Your task to perform on an android device: I am planning a dinner with my parents. Can you search for the Hard Rock Cafe in Amsterdam on the OpenTable app?
Image 0: 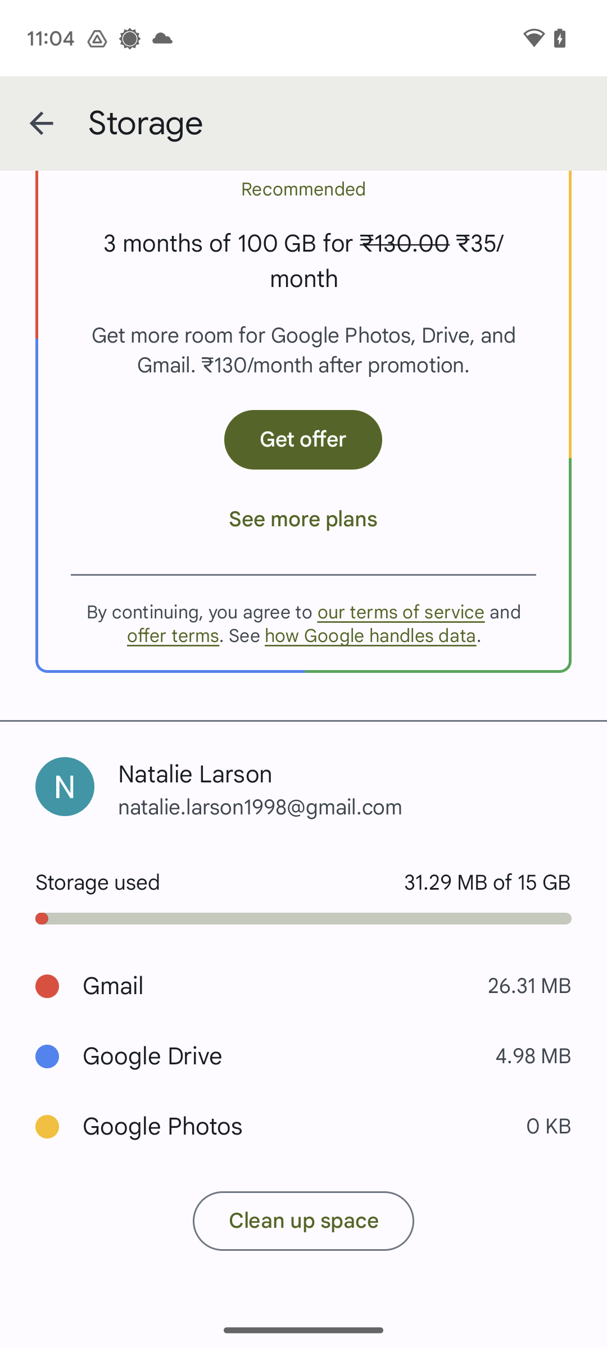
Open the OpenTable app.
Step 0: open app "OpenTable"
Image 1: 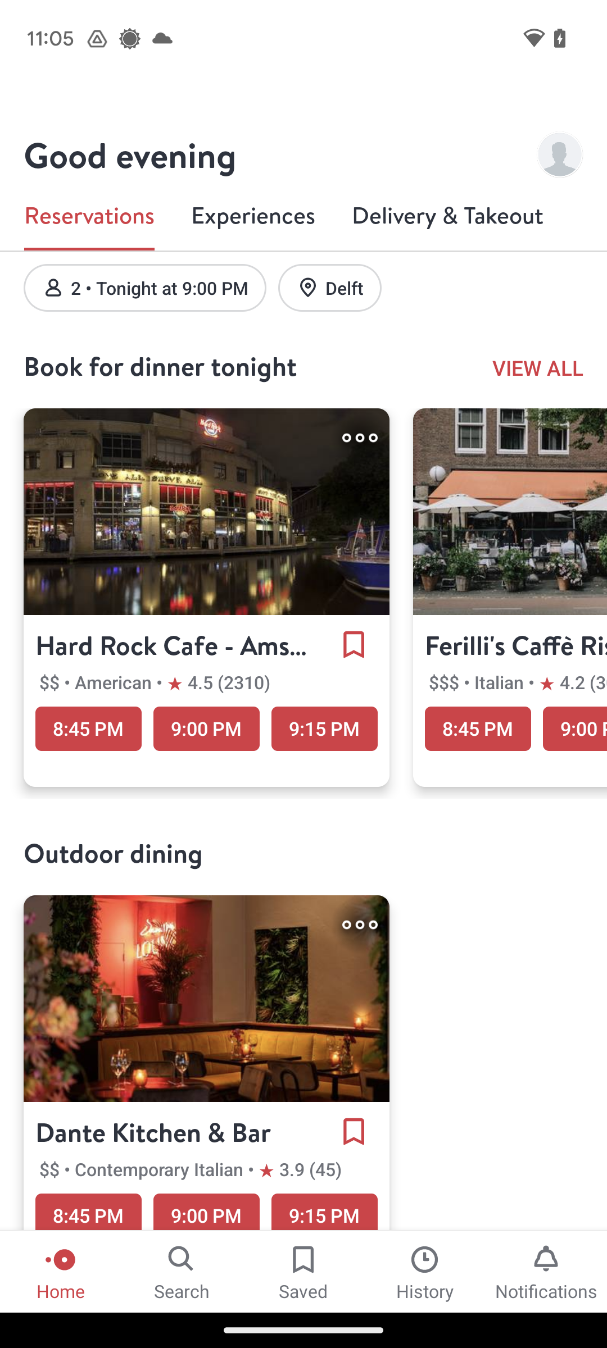
At the bottom of the screen, click on the search icon.
Step 1: click (182, 1271)
Image 2: 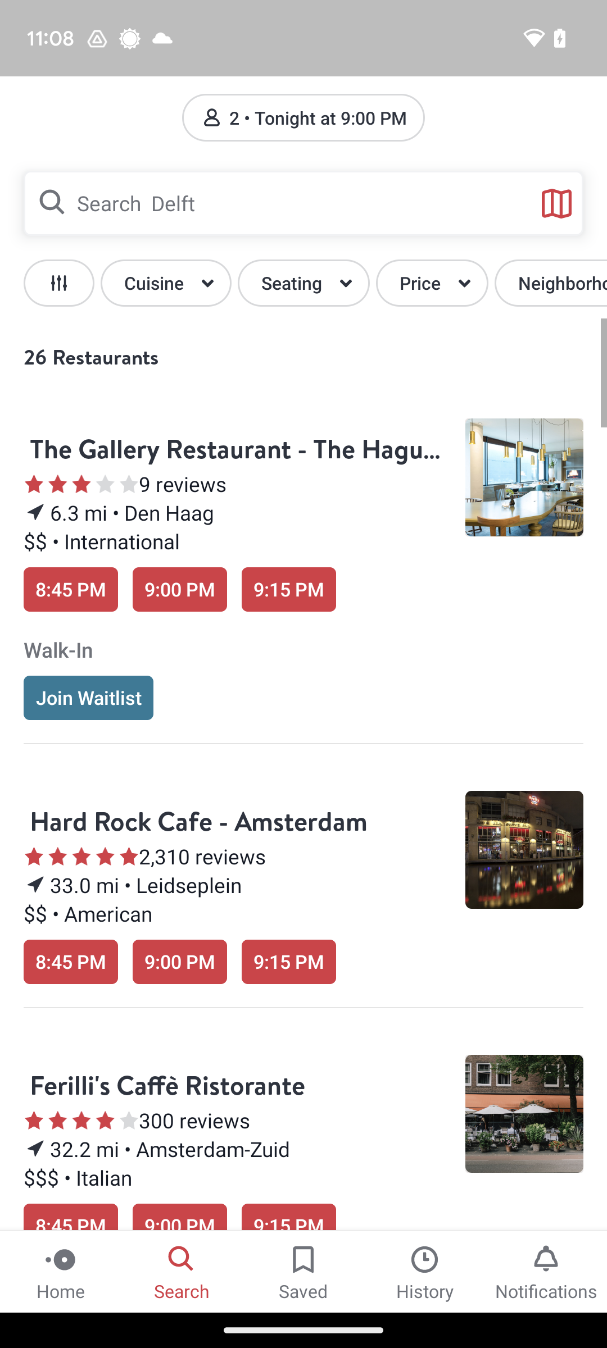
At the top of the screen, click on the search bar.
Step 2: click (309, 203)
Image 3: 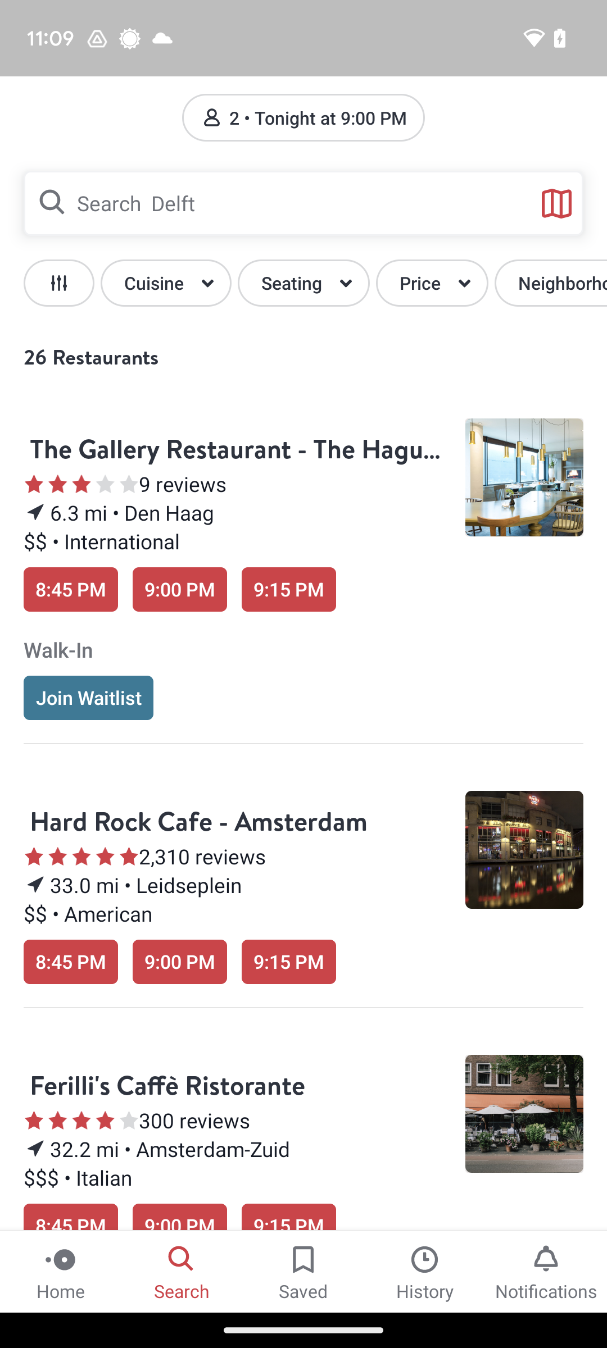
At the top of the screen, click on the search bar.
Step 3: wait
Image 4: 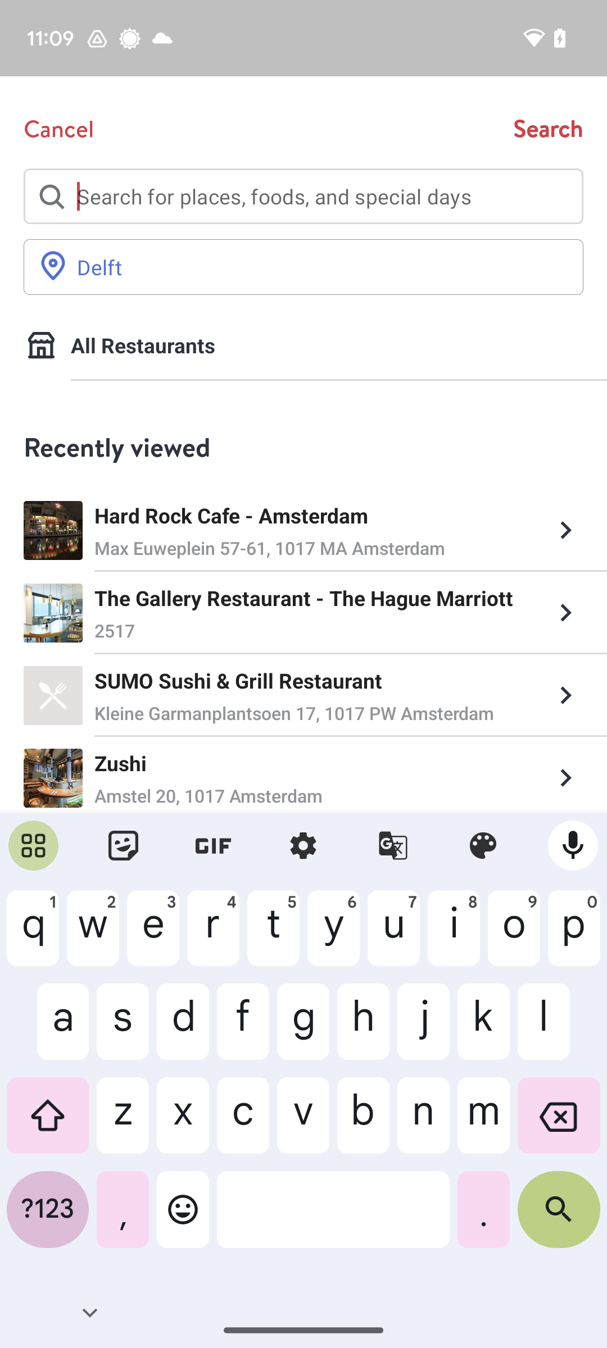
Type in Hard Rock Cafe - Amsterdam.
Step 4: type "Hard Rock Cafe - Amsterdam"
Image 5: 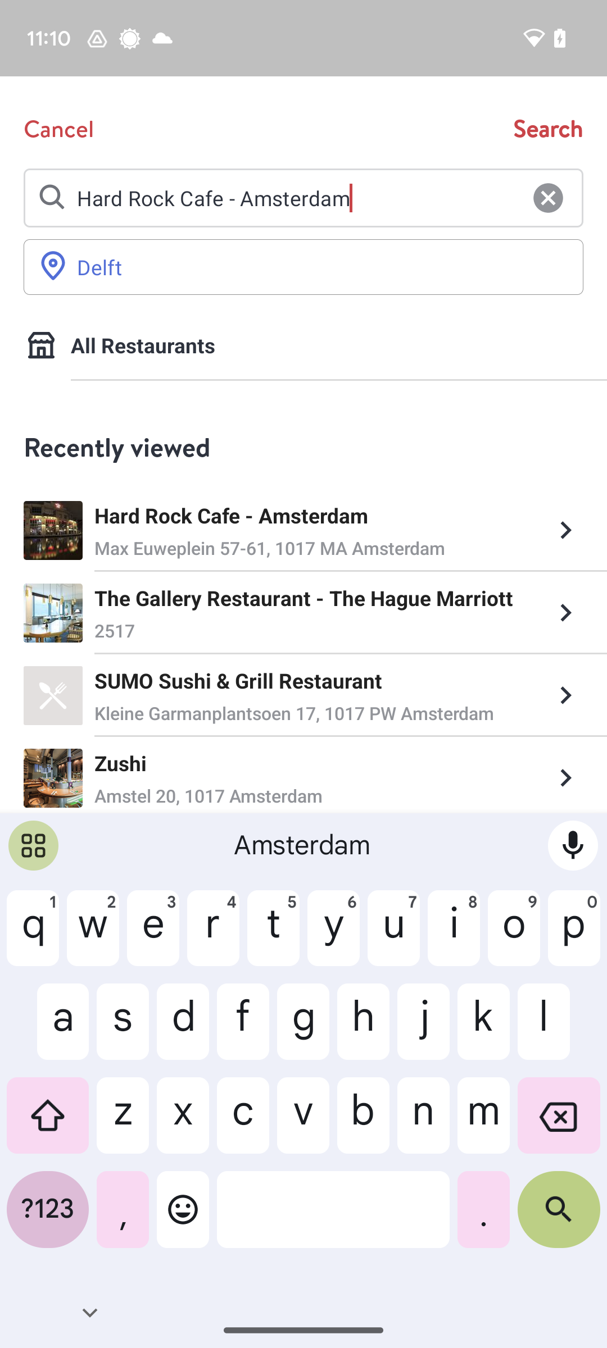
At the top-right corner of the screen, click on the search.
Step 5: click (548, 128)